Your task to perform on an android device: To inquire about the question "Did you like the event?" add the Dropdown field in the Employment Fair Survey form and add the two answer choices, Yes or No, in the Dropbox.
Image 0: 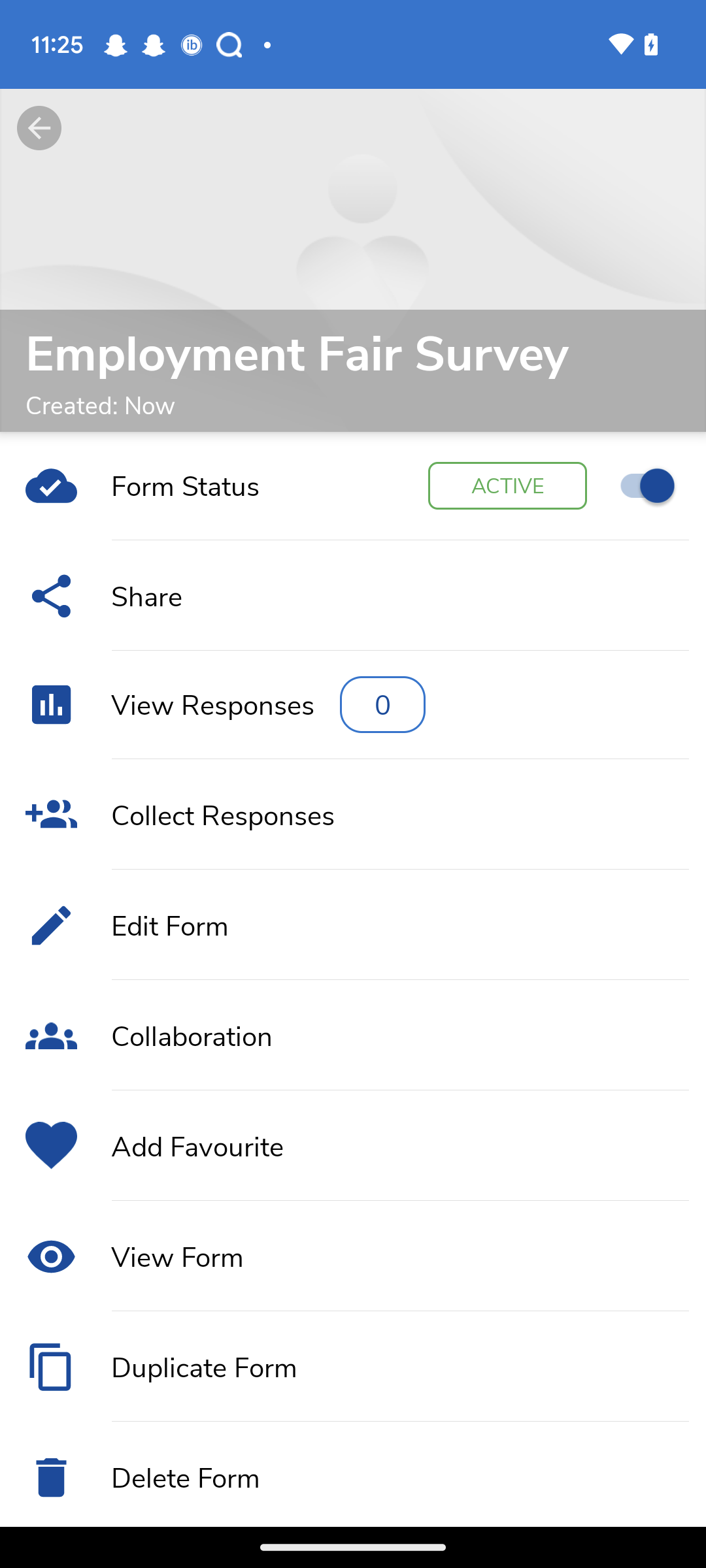
Click on the Edit Form button.
Step 0: click (169, 925)
Image 1: 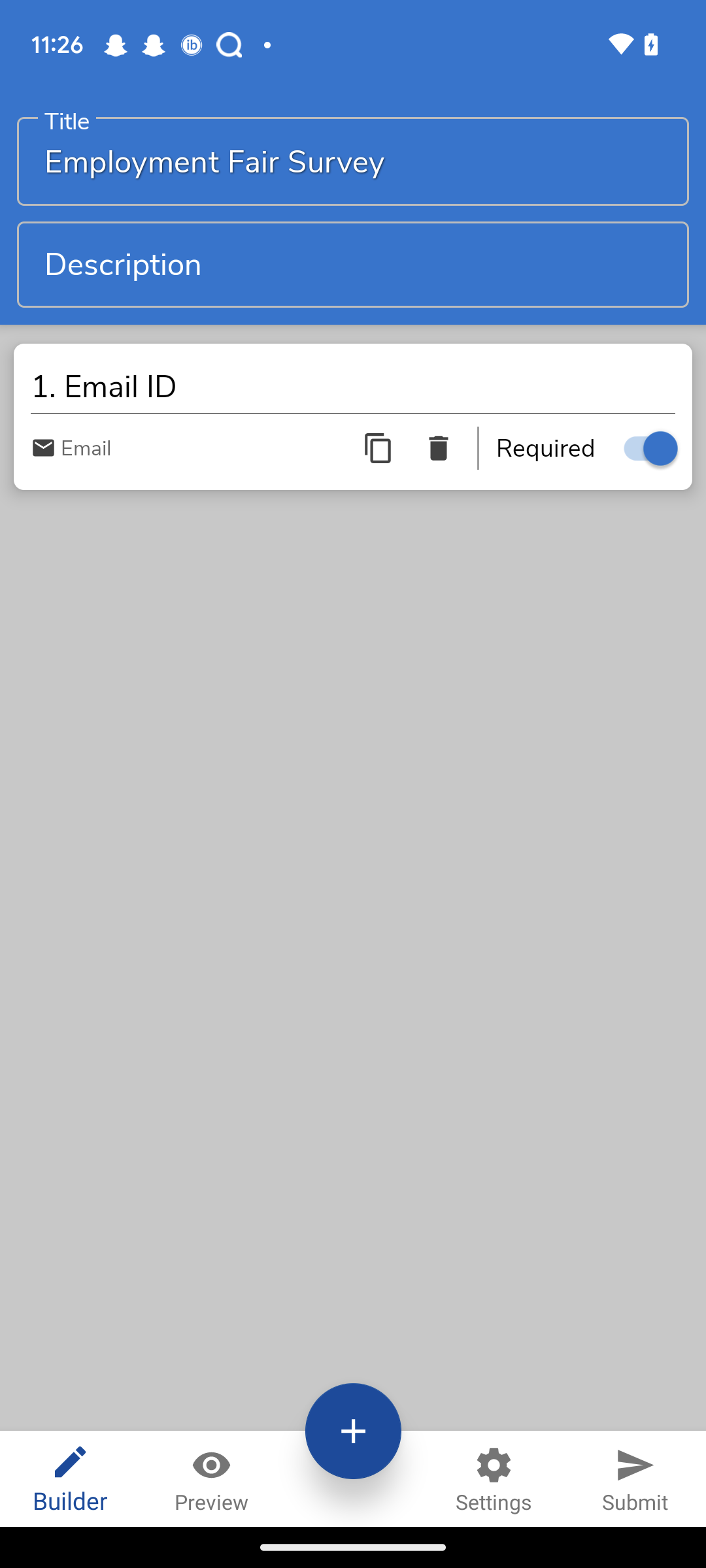
Click on the + icon at the bottom.
Step 1: click (360, 1433)
Image 2: 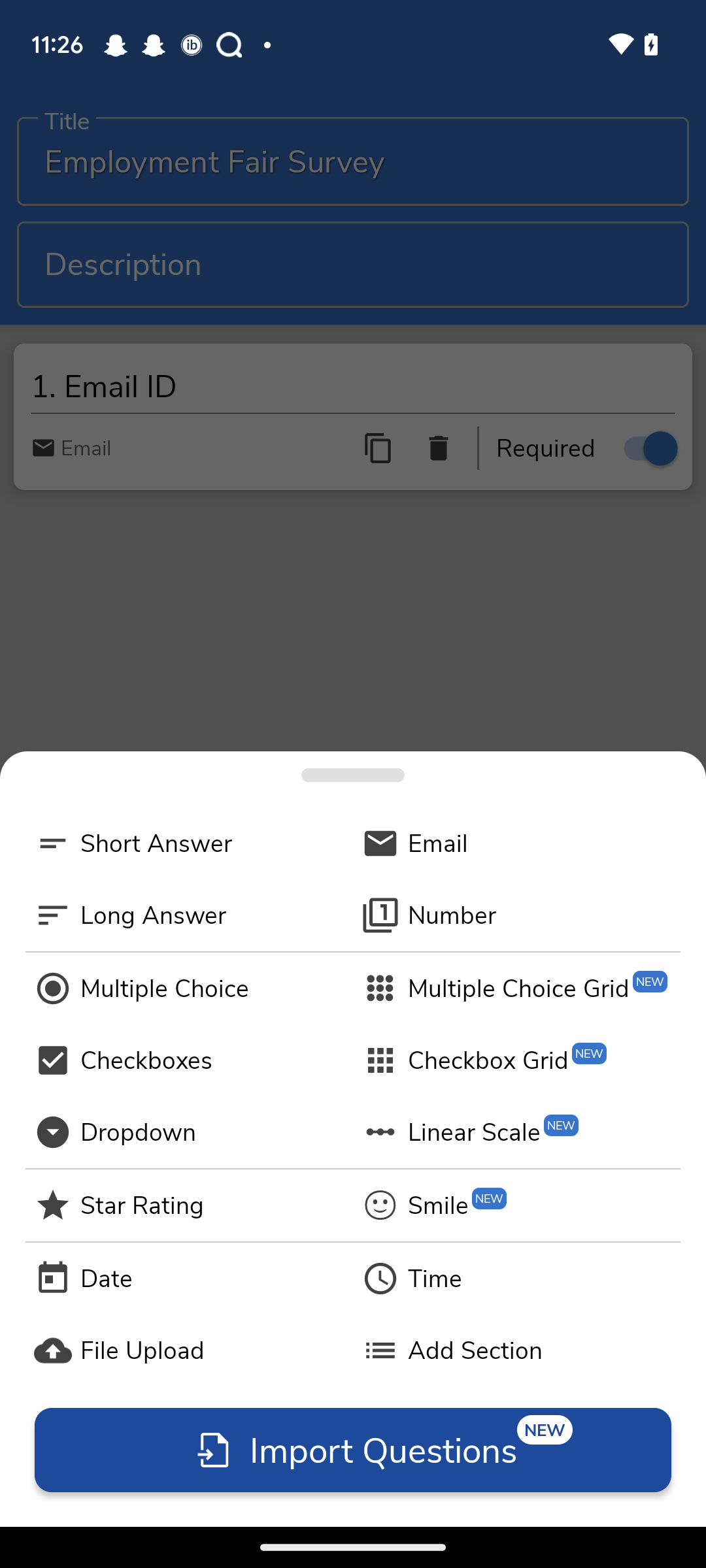
Click on the Dropdown option.
Step 2: click (138, 1132)
Image 3: 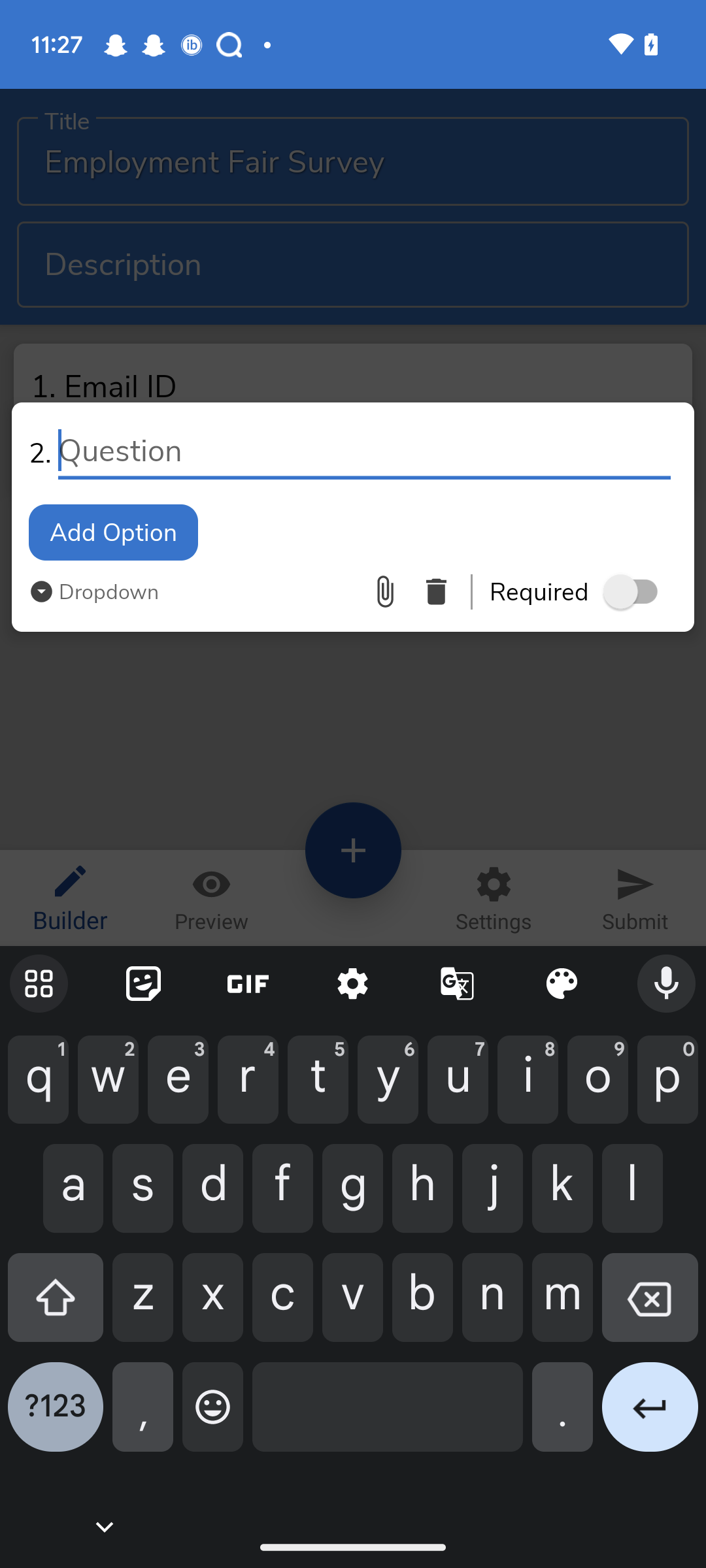
Type "Did you like the event?" in the Input box.
Step 3: type "Did you like the event?""
Image 4: 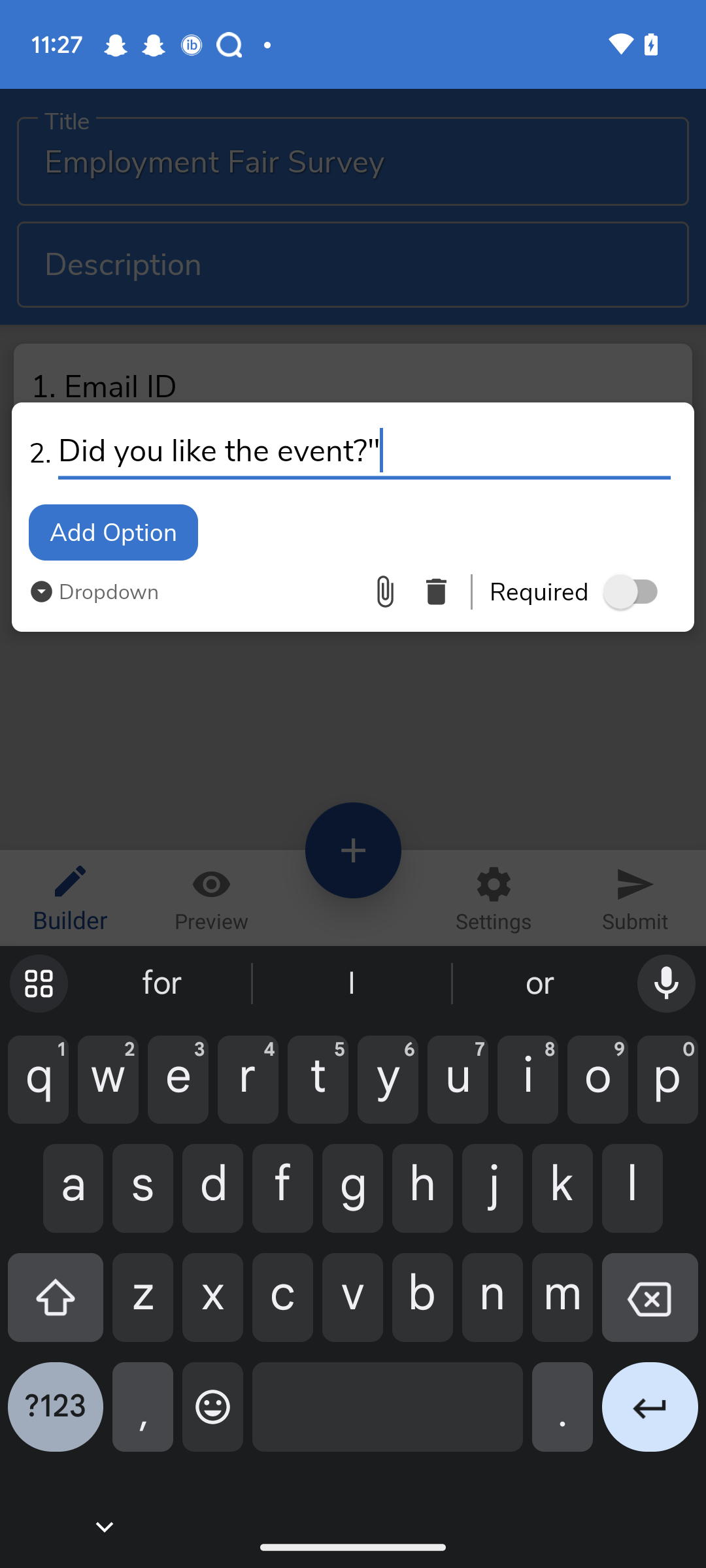
Click on the Add Option button.
Step 4: click (113, 532)
Image 5: 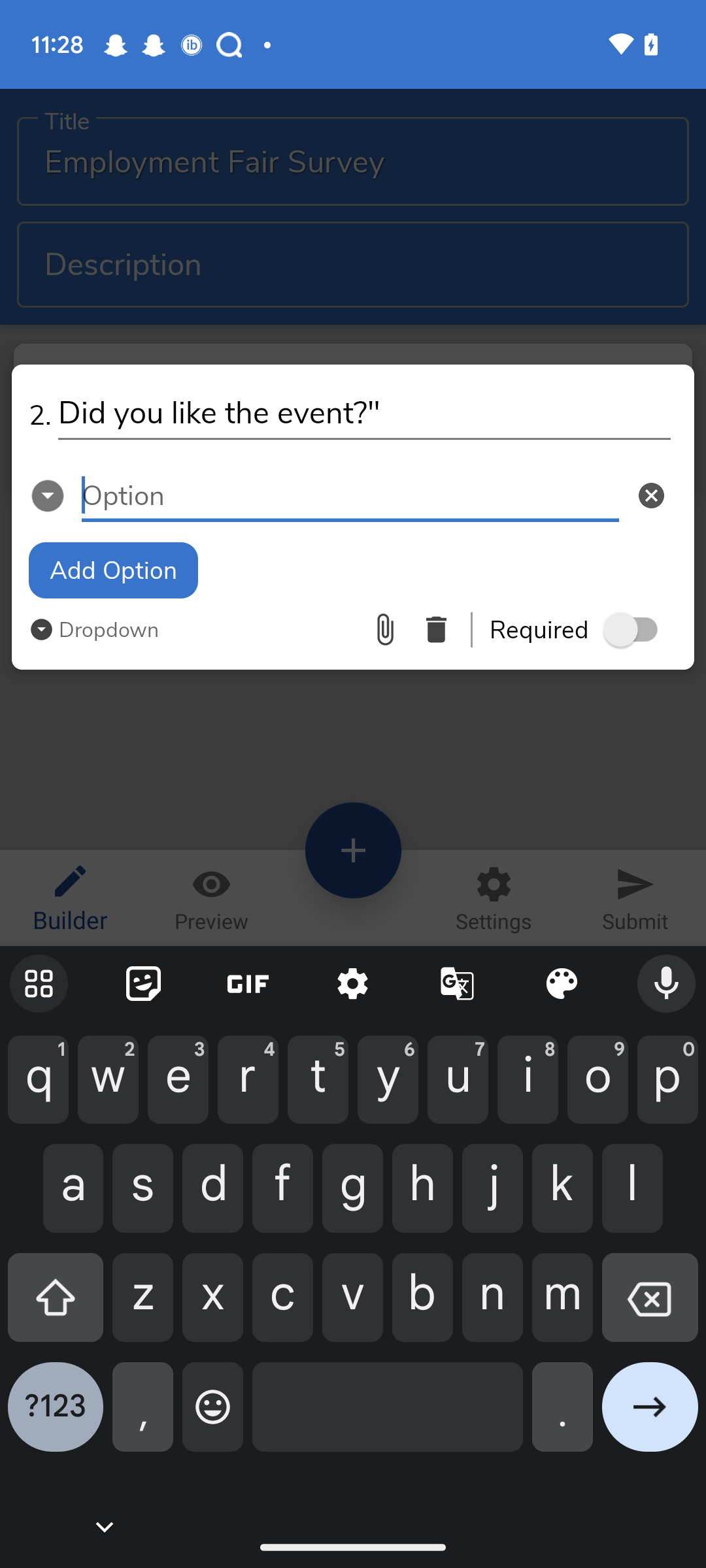
Type yes in the Option input box
Step 5: type "Yes"
Image 6: 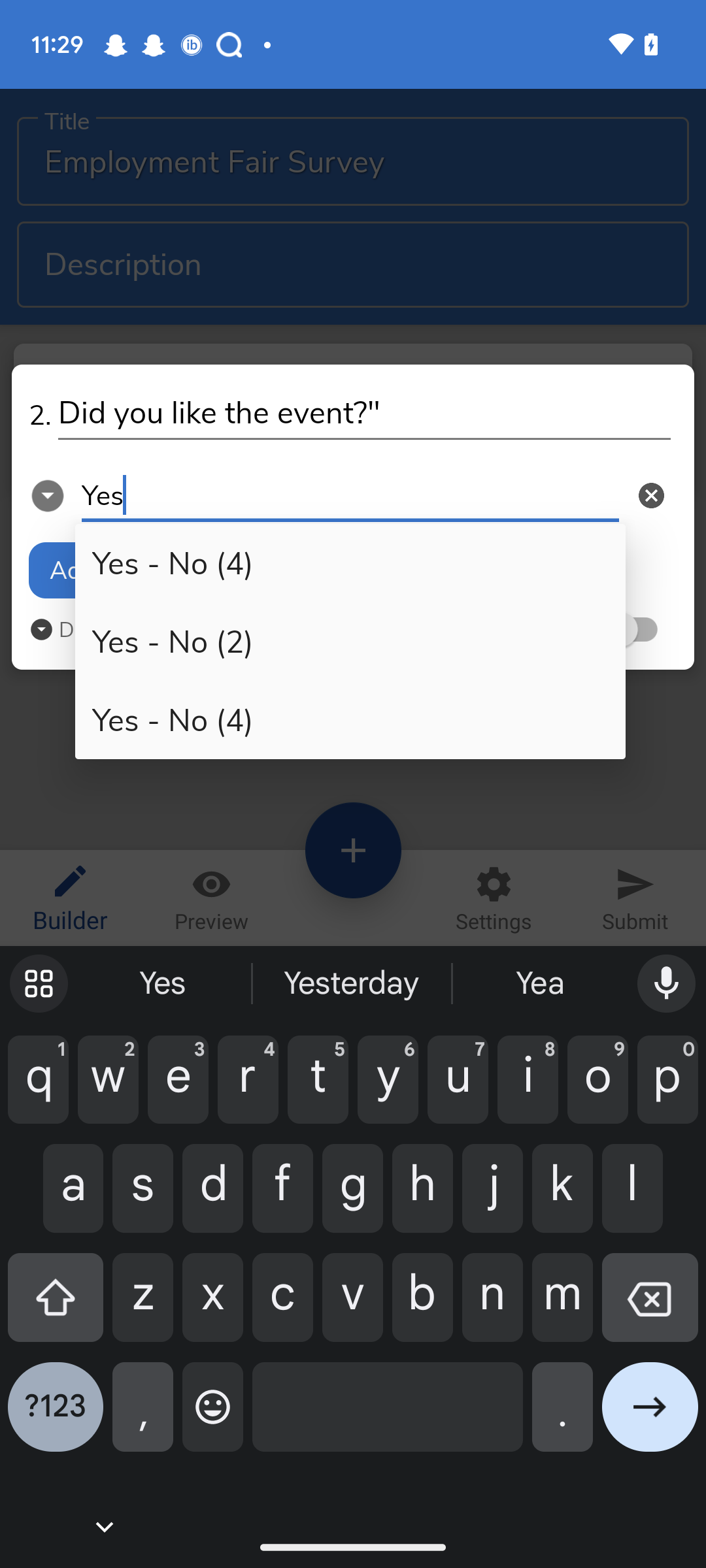
Select the option "Yes- No(2)
Step 6: click (350, 641)
Image 7: 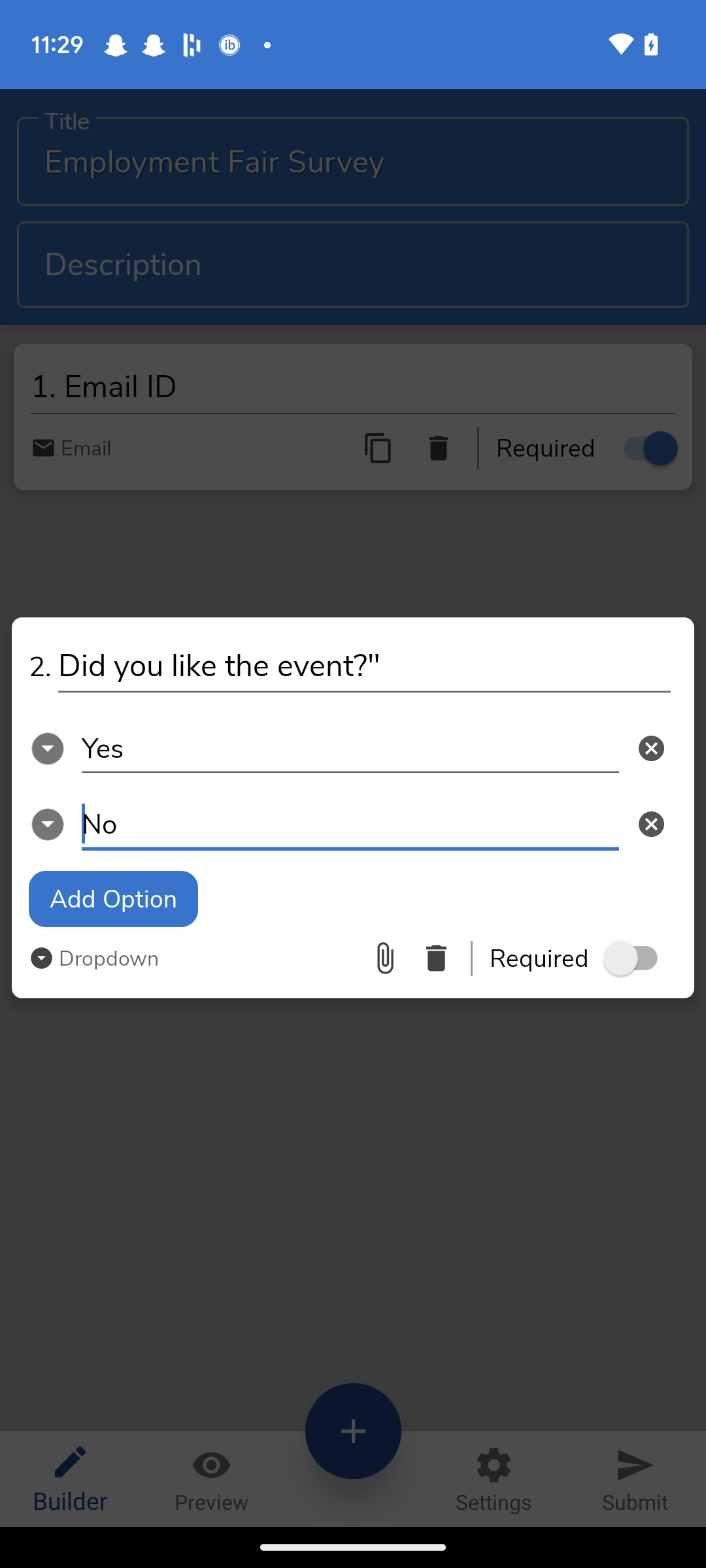
Click on the submit button at the bottom right corner of the screen.
Step 7: click (607, 1462)
Image 8: 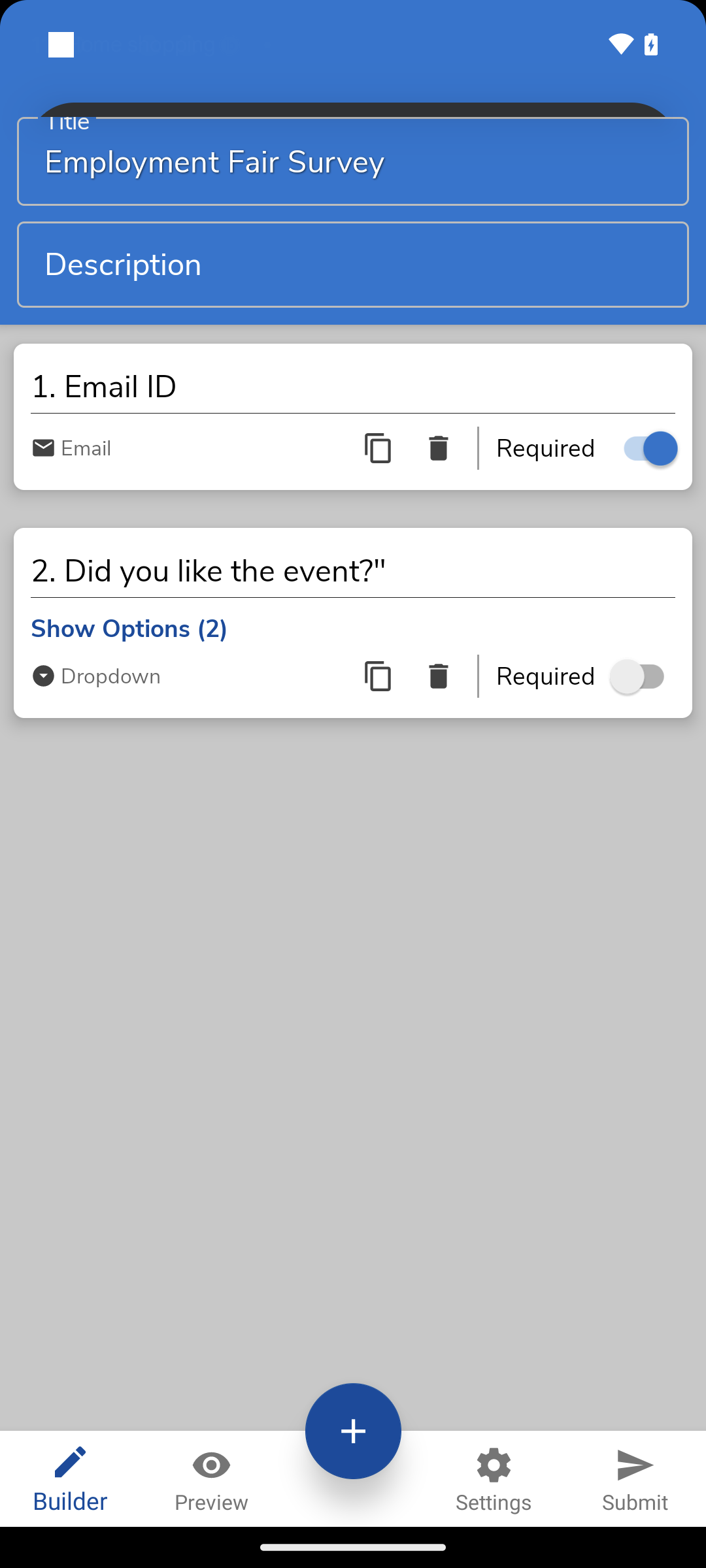
Click on the submit button at the bottom right corner of the screen.
Step 8: click (635, 1478)